Your task to perform on an android device: I like the first product, the Bosch Blue portable, and I'd like to add it to my wishlist.
Image 1: 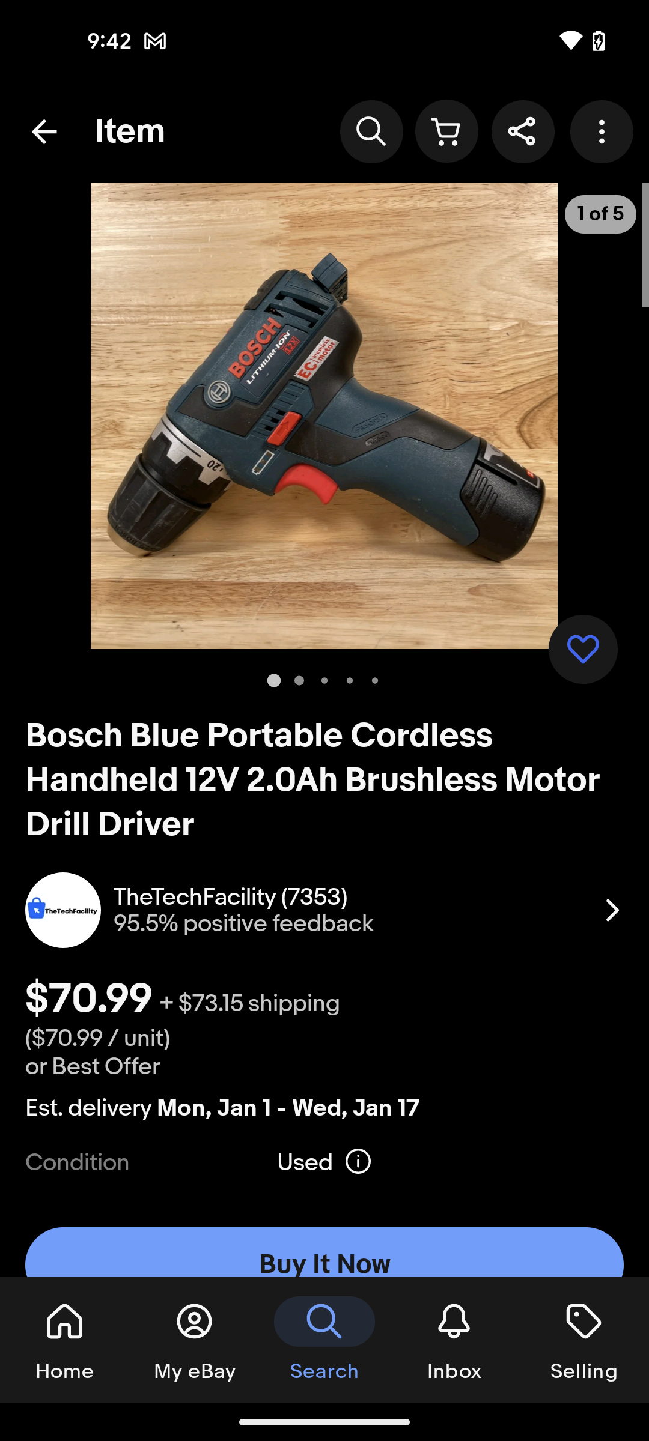
click on the heart icon to add this to wishlist
Step 1: click (583, 649)